Your task to perform on an android device: On the Joom app, filter the search according to the smart home in Electronics category.
Image 1: 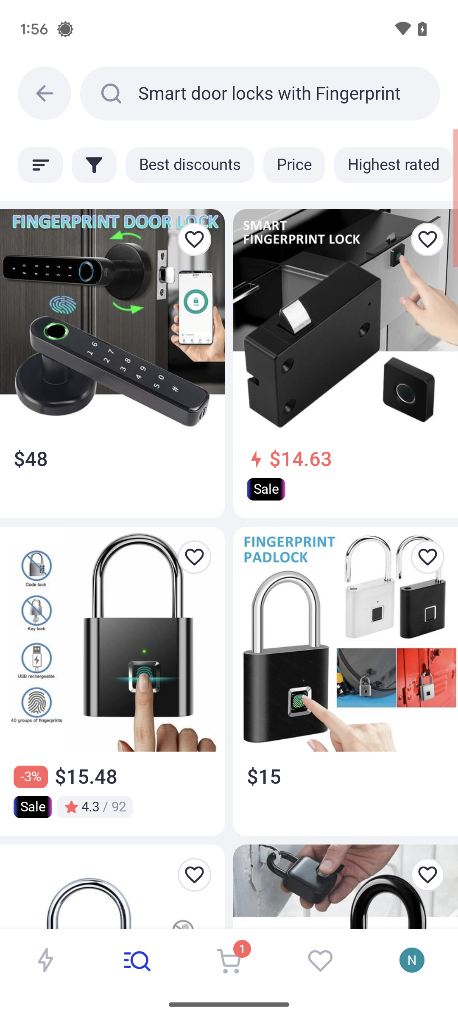
Click on the filter icon below the search bar.
Step 1: click (94, 165)
Image 2: 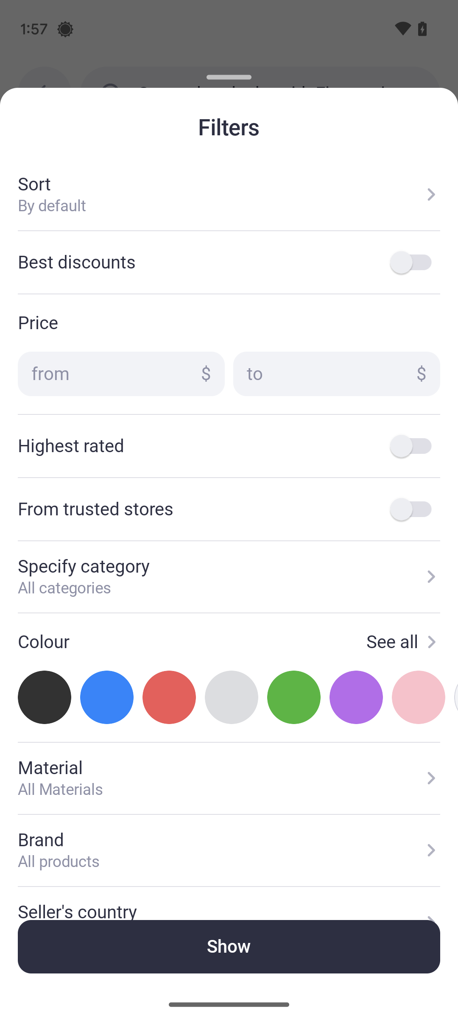
Click on the Specify category tab.
Step 2: click (229, 576)
Image 3: 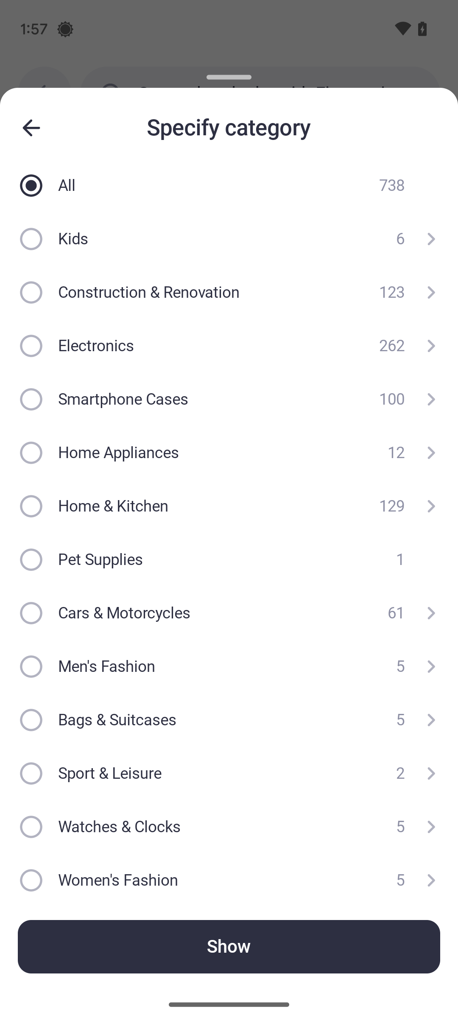
Select the Electronics category.
Step 3: click (229, 346)
Image 4: 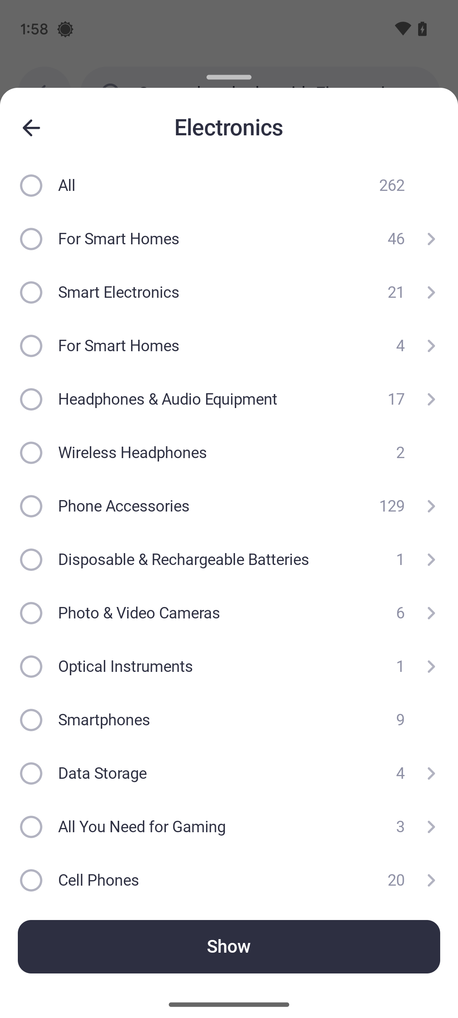
Click on the first option of For Smart Homes.
Step 4: click (229, 239)
Image 5: 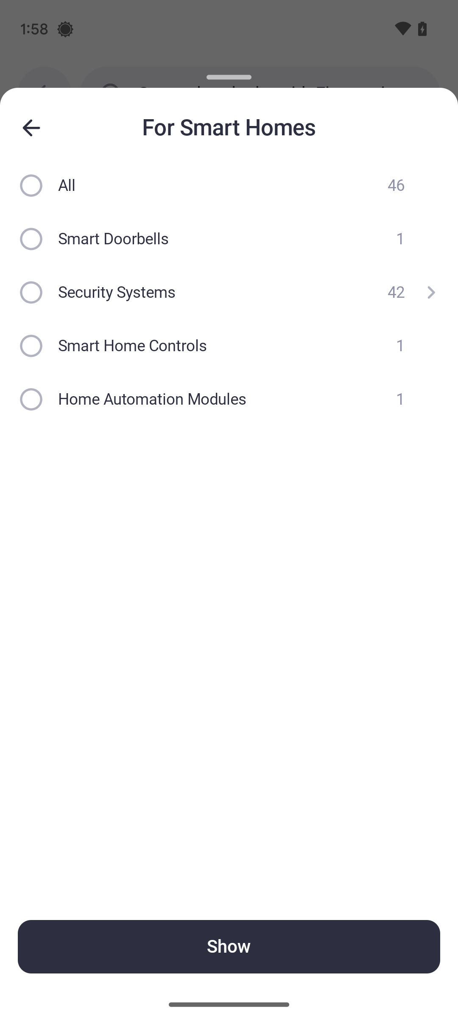
Select All options.
Step 5: click (229, 185)
Image 6: 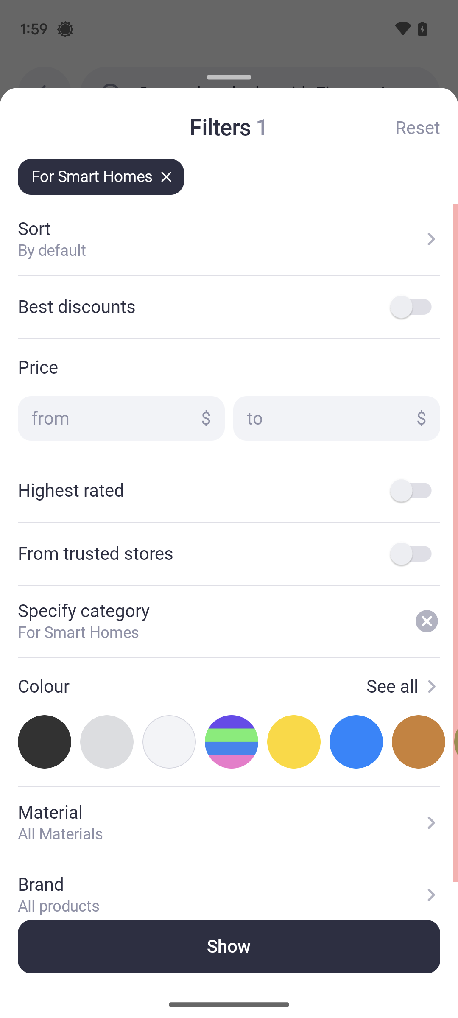
Click on Show at the bottom of the screen.
Step 6: click (229, 946)